Your task to perform on an android device: I want to set a meditation timer for 15 minutes, as I had to leave for important work. Set a 15-minute timer in the Mindfulness app.
Image 0: 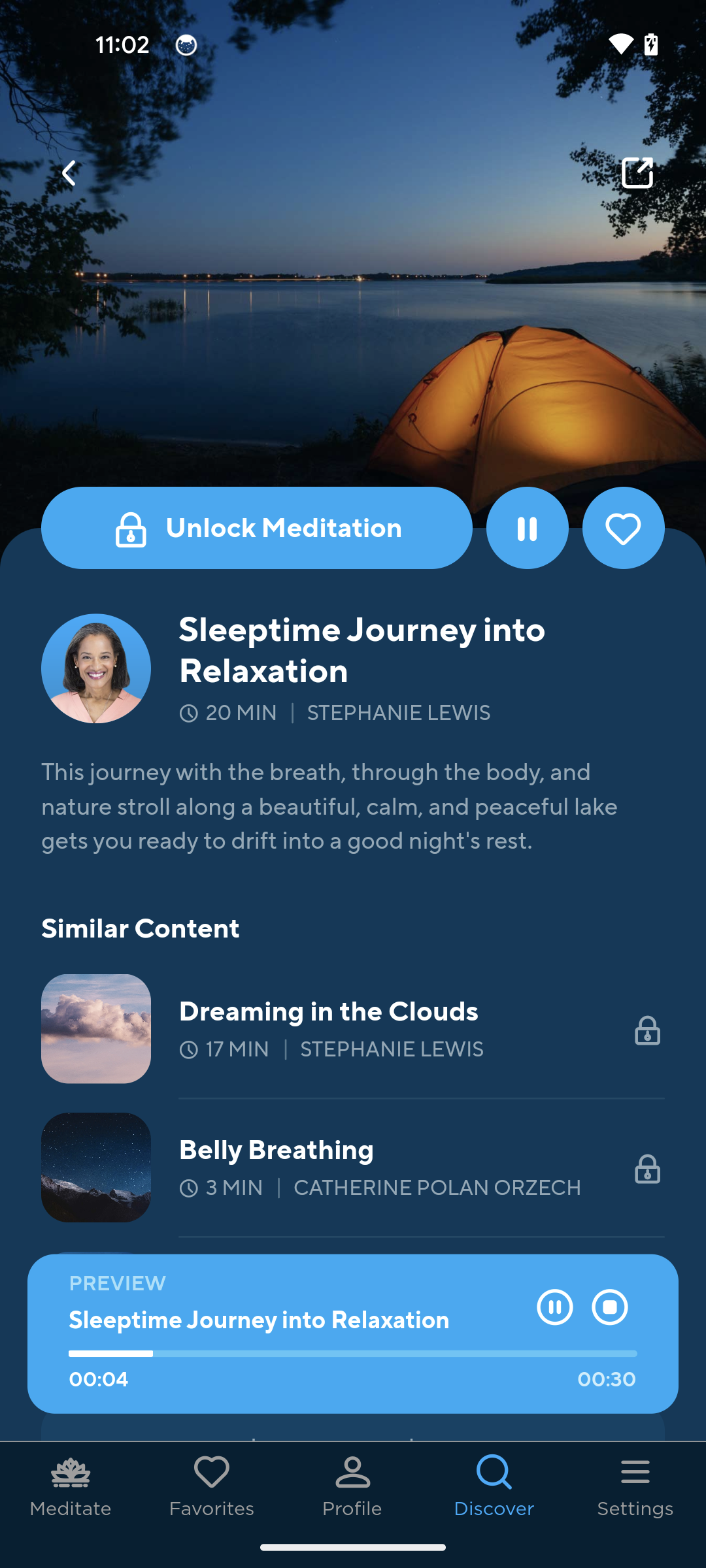
Go to the Meditate tab
Step 0: click (71, 1484)
Image 1: 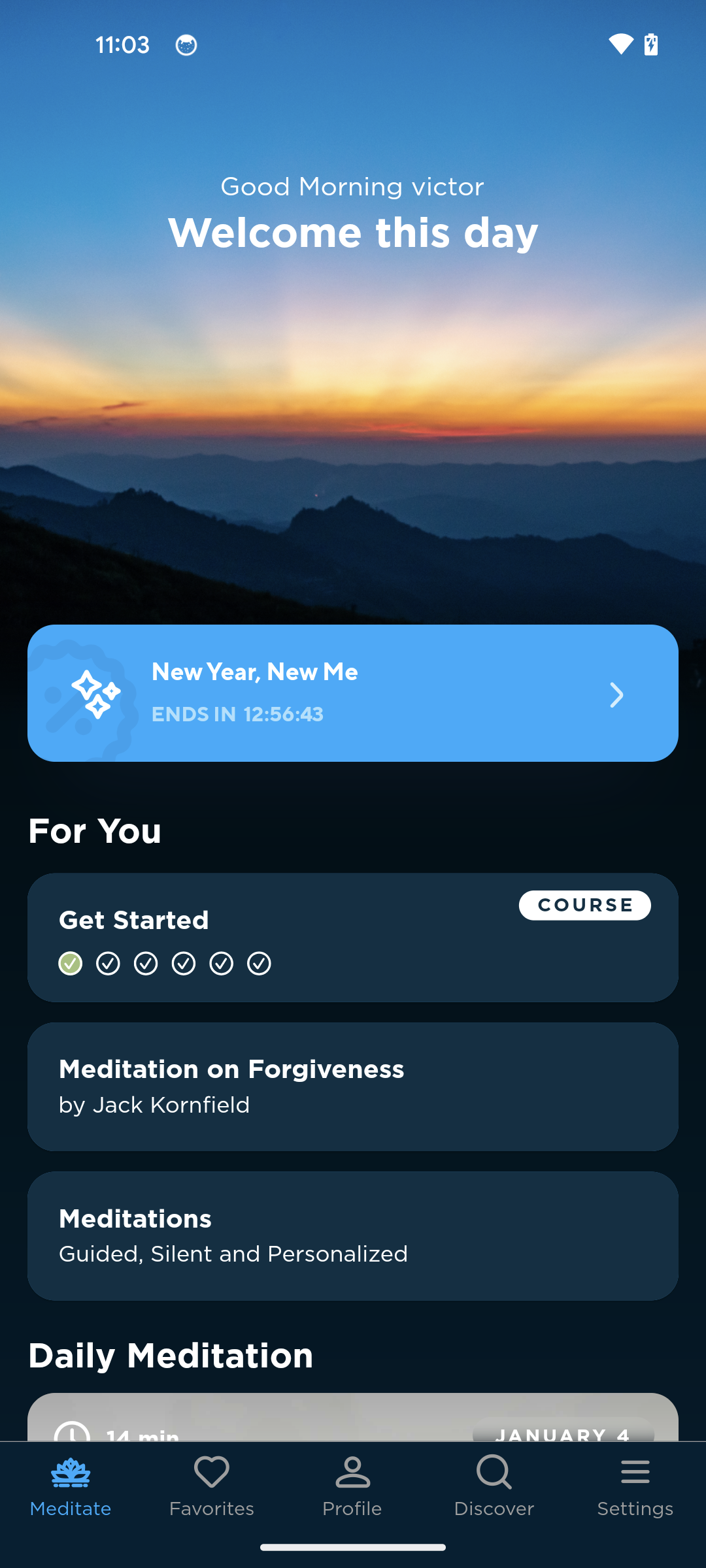
Click on the Meditations tab
Step 1: click (353, 1235)
Image 3: 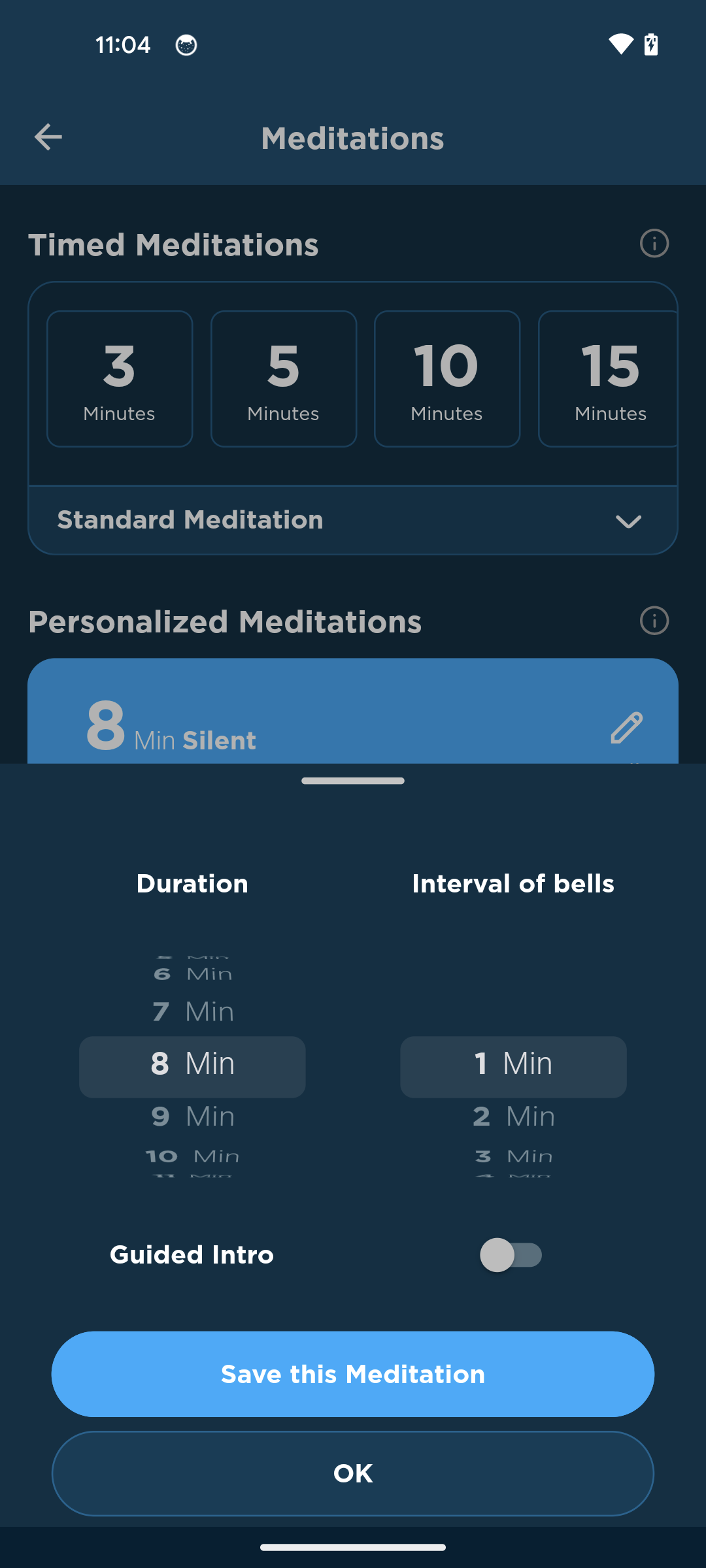
Swipe up the duration dial upto 15 minutes
Step 3: scroll down
Image 4: 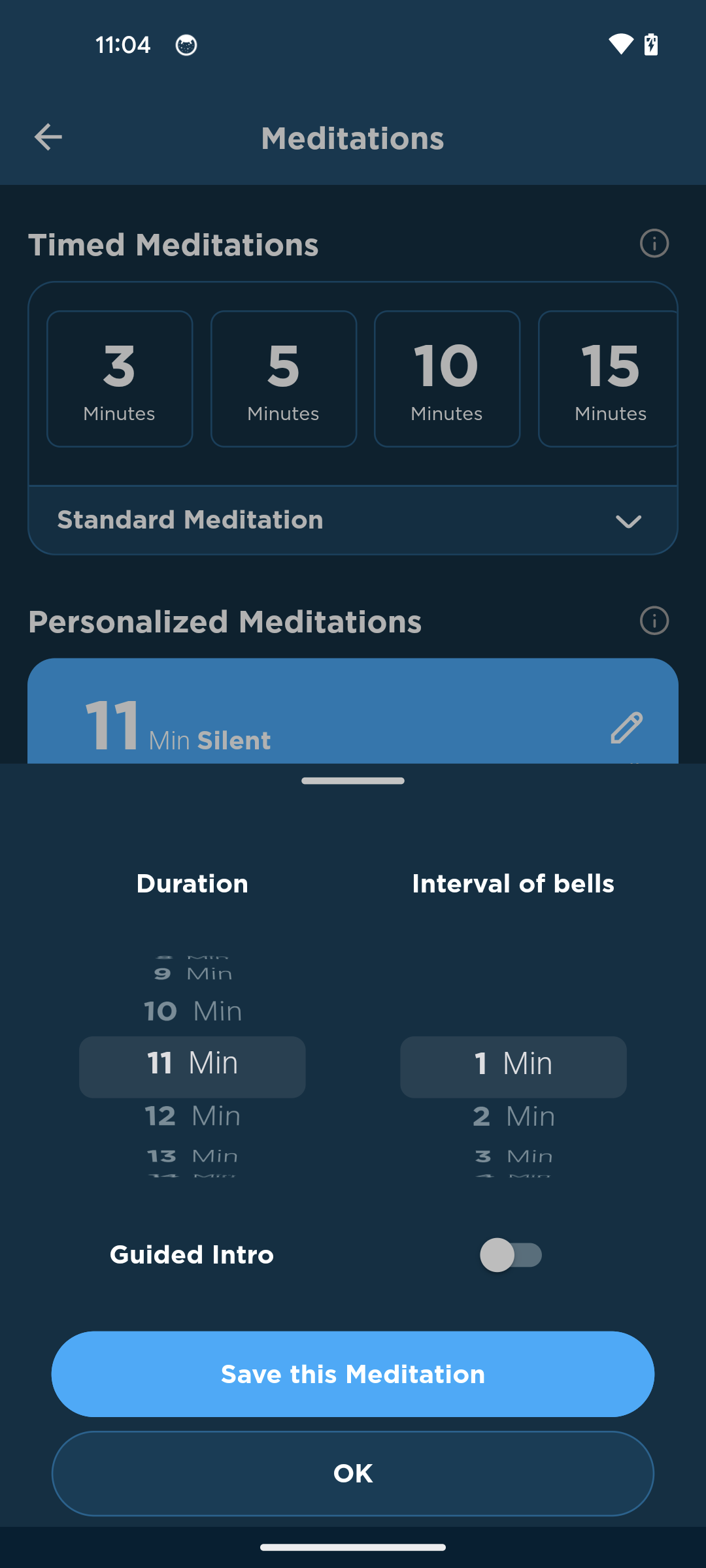
Swipe up the duration dial upto 15 minutes
Step 4: scroll down
Image 5: 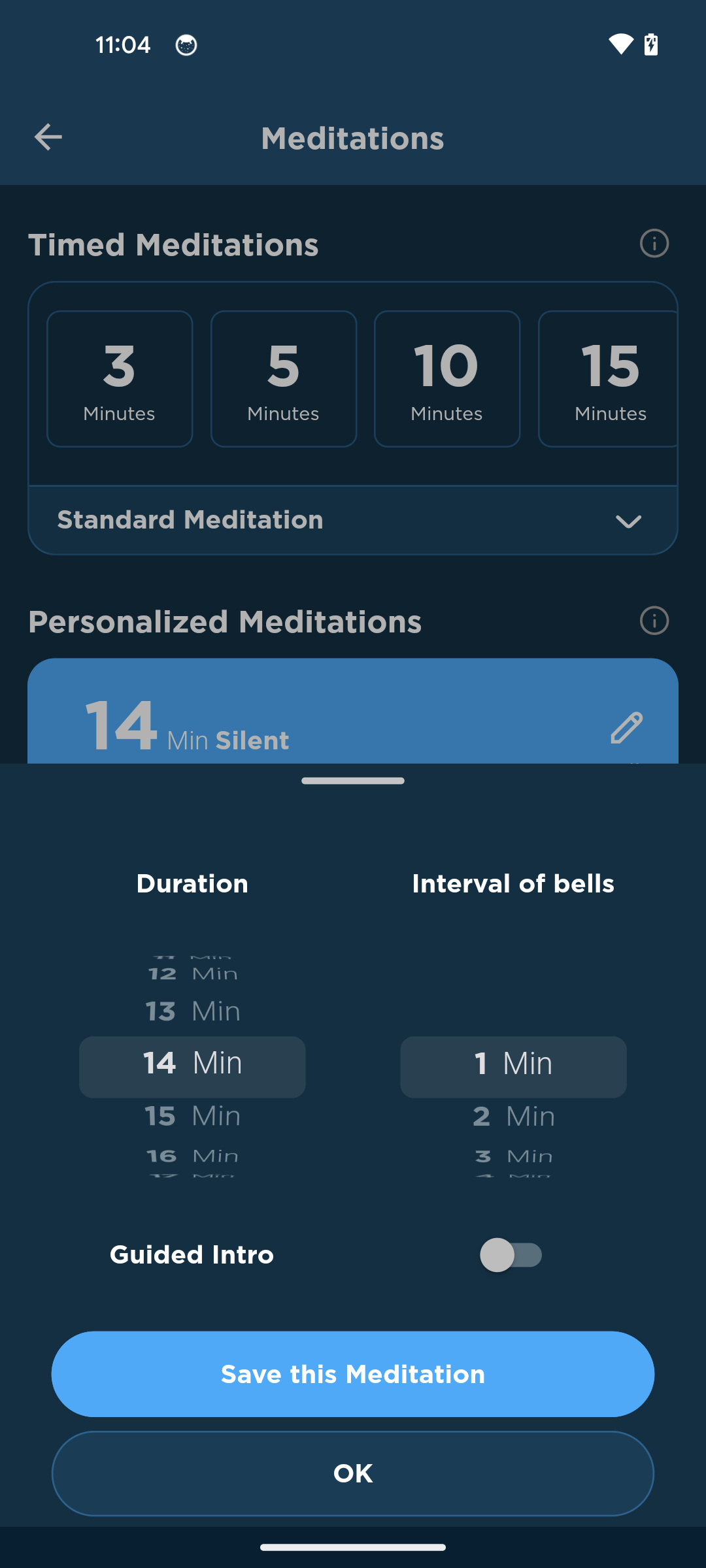
Swipe up the duration dial upto 15 minutes
Step 5: scroll down
Image 6: 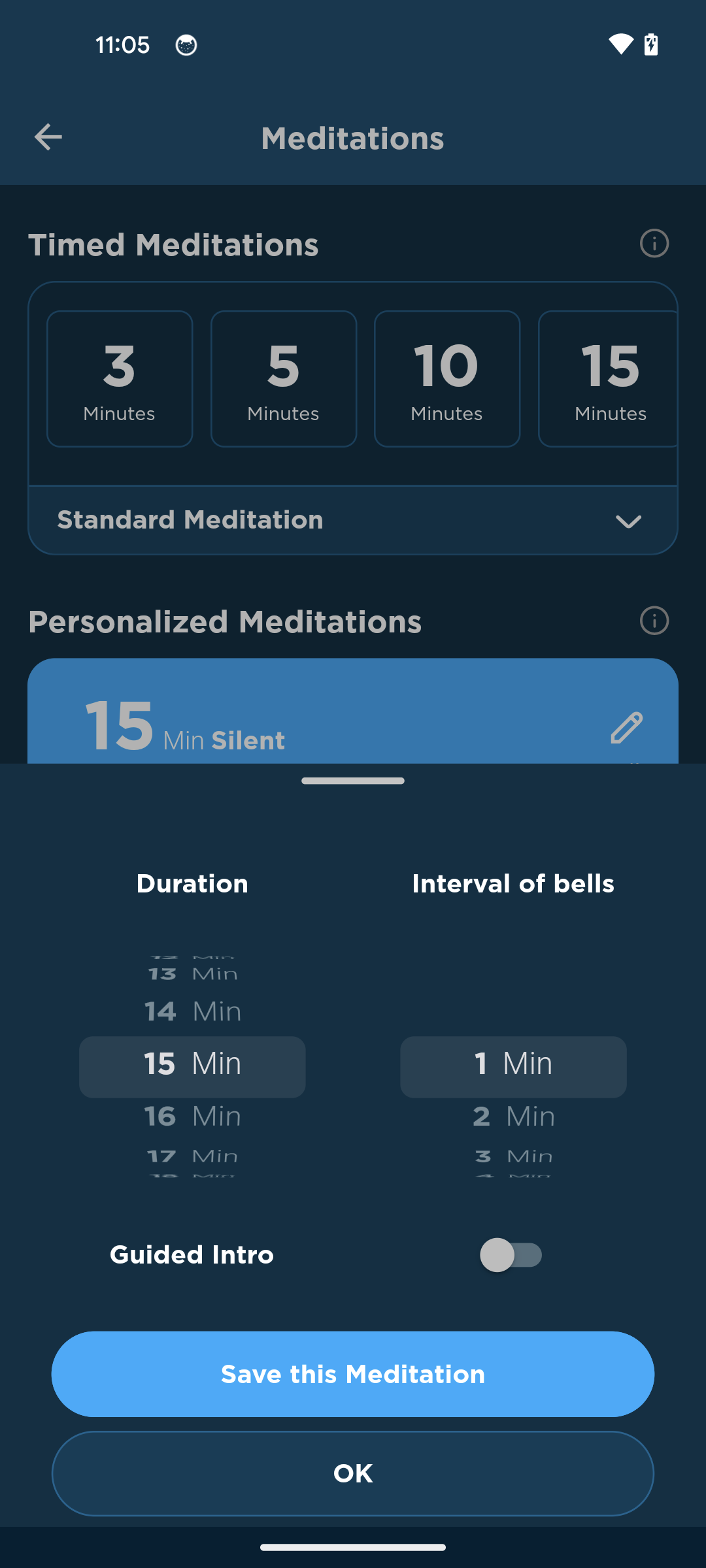
Click on the OK button
Step 6: click (353, 1473)